Your task to perform on an android device: I believe that the word fynplantguide-web.pdf file is appropriate for use. Rename the fynplantguide-web.pdf file to landscape design.
Image 0: 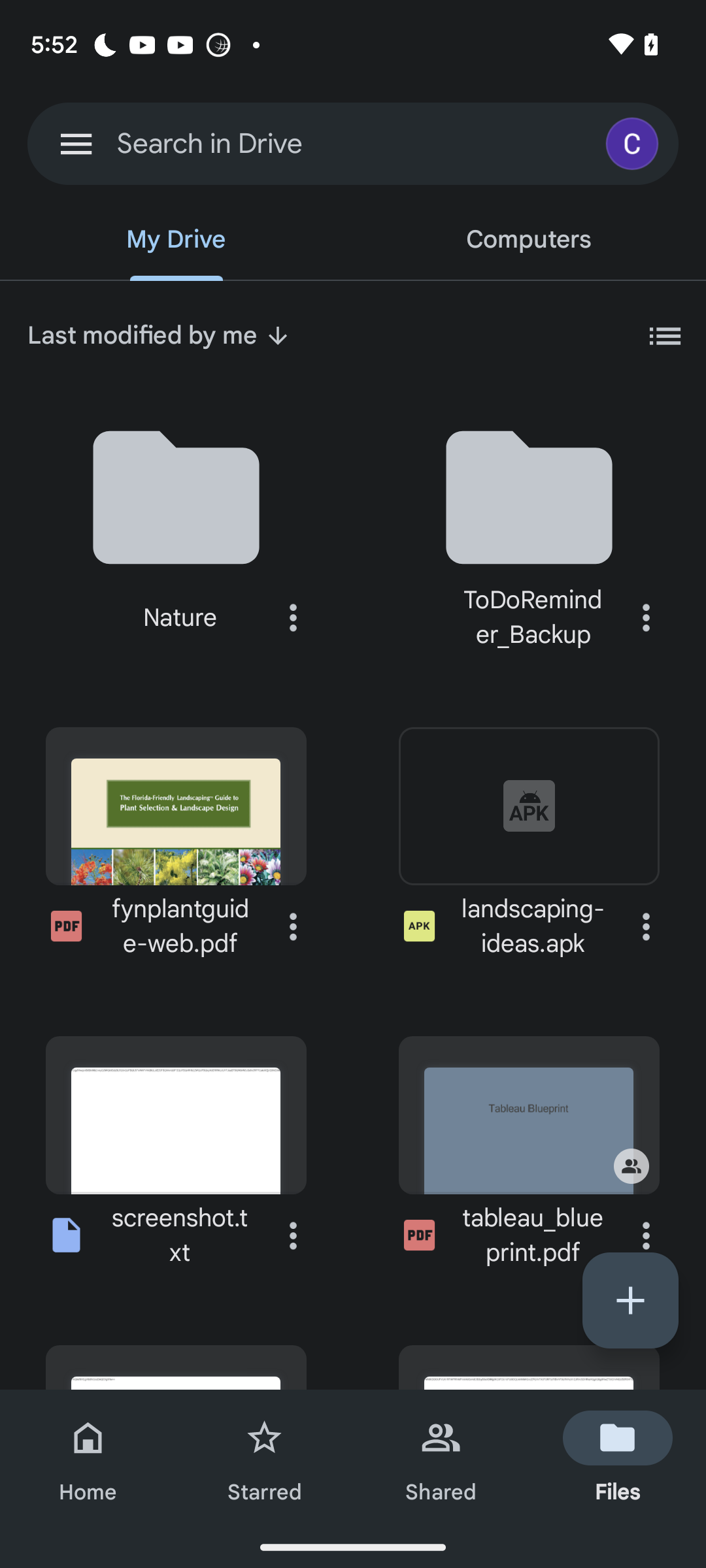
Click on the three dot icon of fynplantguide-web.pdf file
Step 0: click (293, 926)
Image 1: 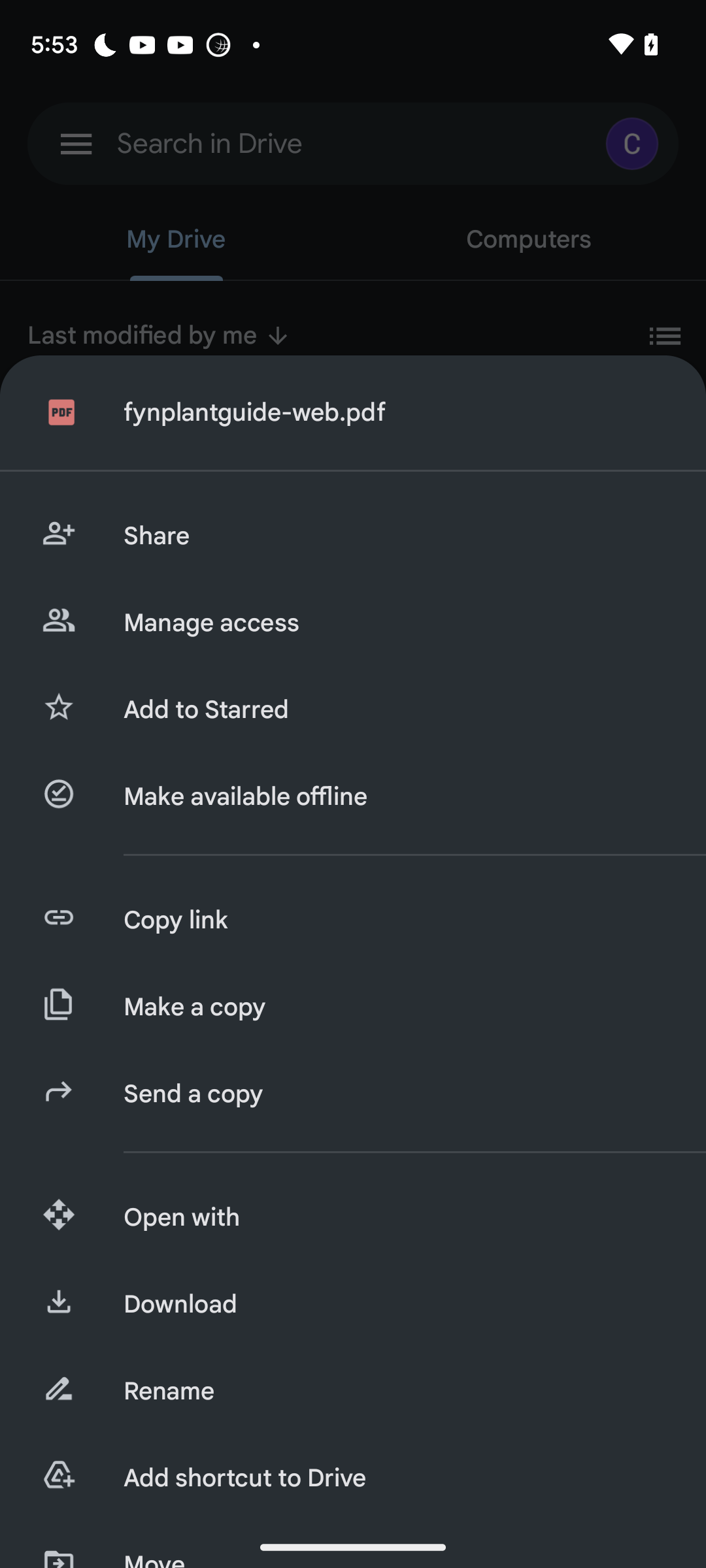
Click on the rename option
Step 1: click (394, 1391)
Image 2: 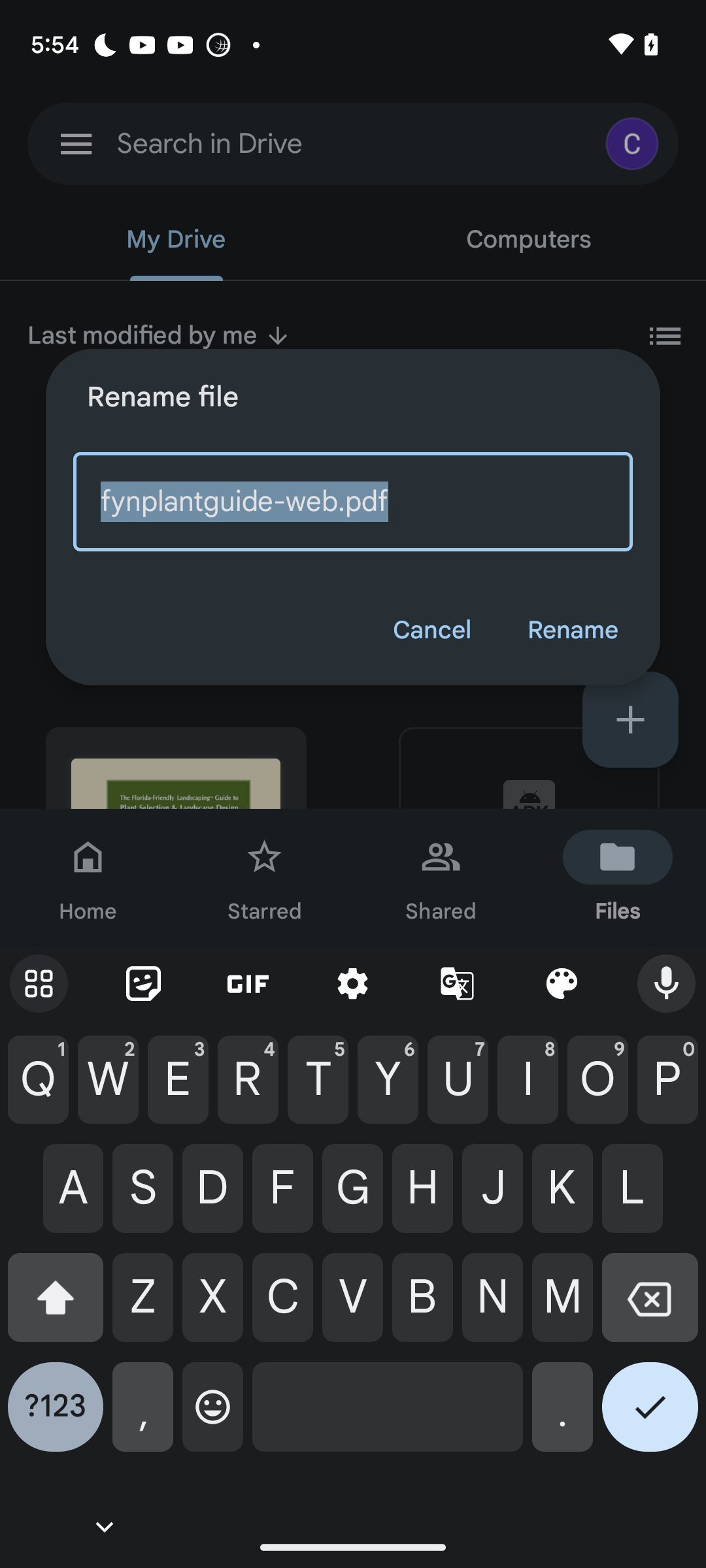
Click on the cross icon
Step 2: click (650, 1307)
Image 3: 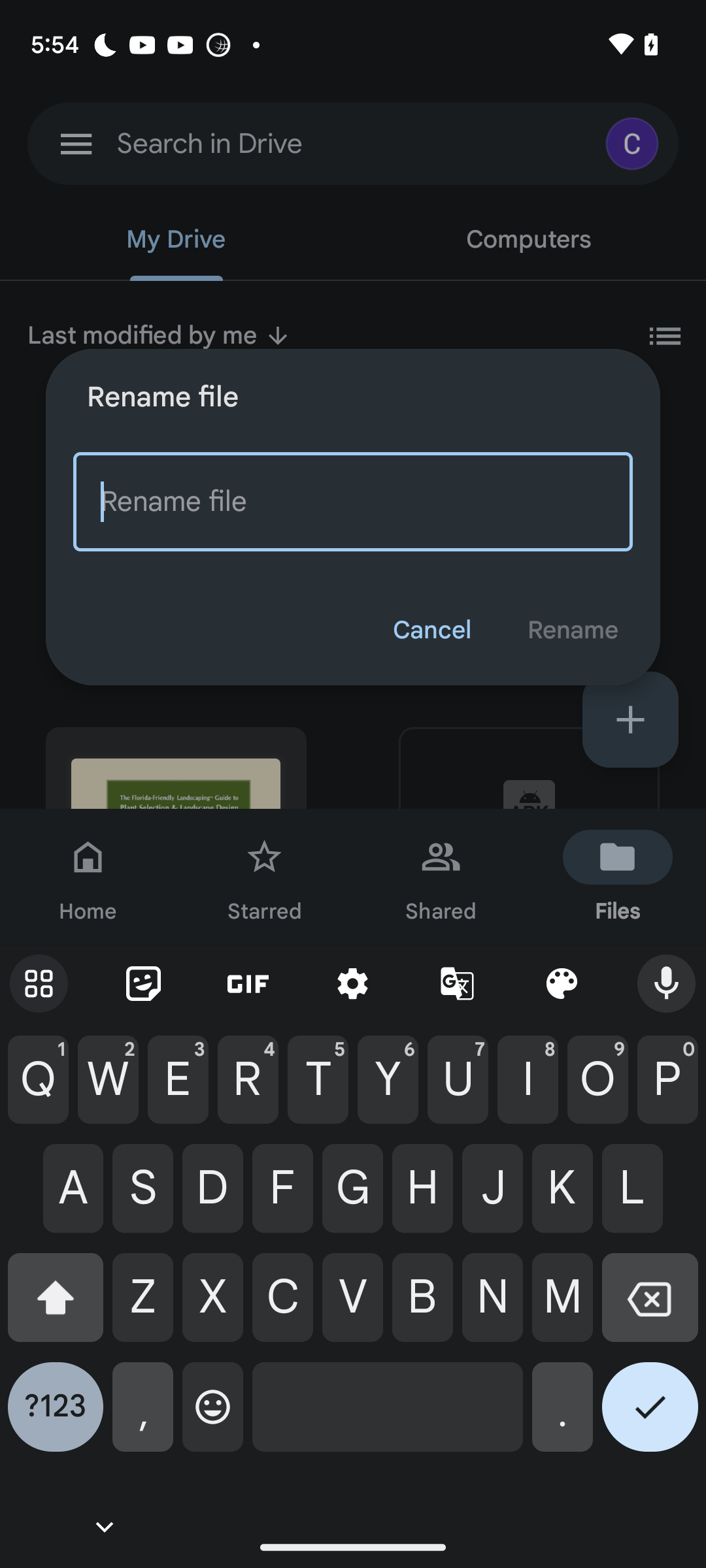
Enter name as landscape design in the textbox
Step 3: type "landscape design"
Image 4: 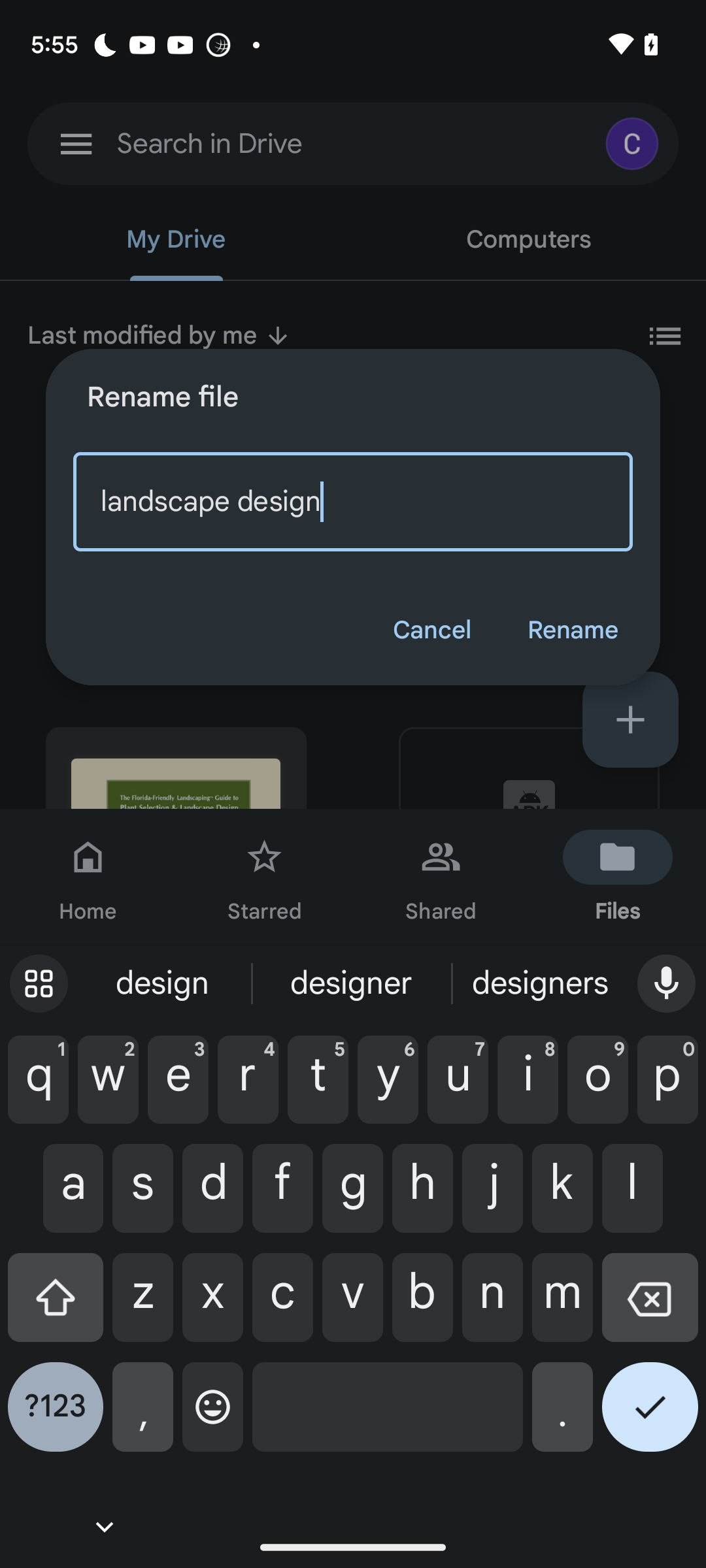
Click on the rename option
Step 4: click (572, 630)
Image 5: 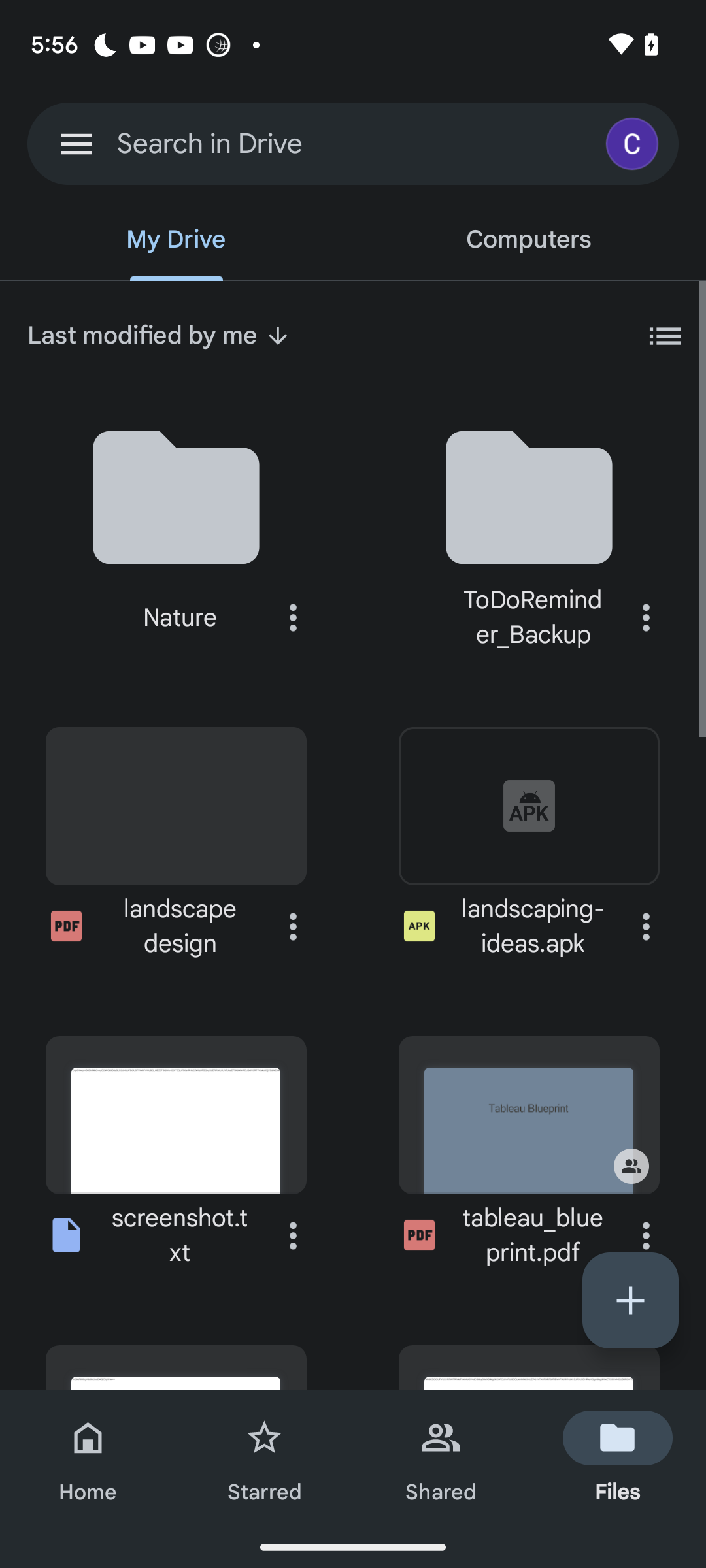
Click on the rename option
Step 5: wait